Your task to perform on an android device: I want to add this black dress to my Wishlist. I will buy it later
Image 0: 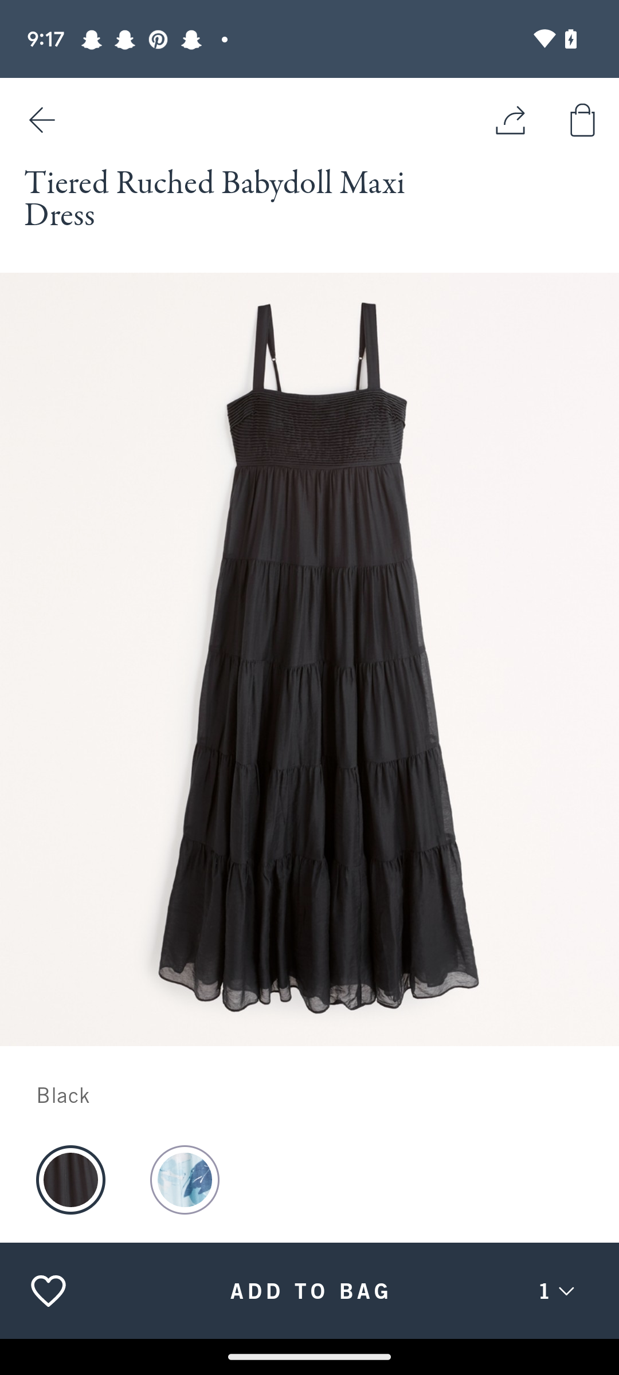
Click on the heart icon 
Step 0: click (48, 1291)